Your task to perform on an android device: I'm interested in Heavy-Duty Rubber-Coated Adjustable Wrench, so explore this wrench set in the Temu app.
Image 0: 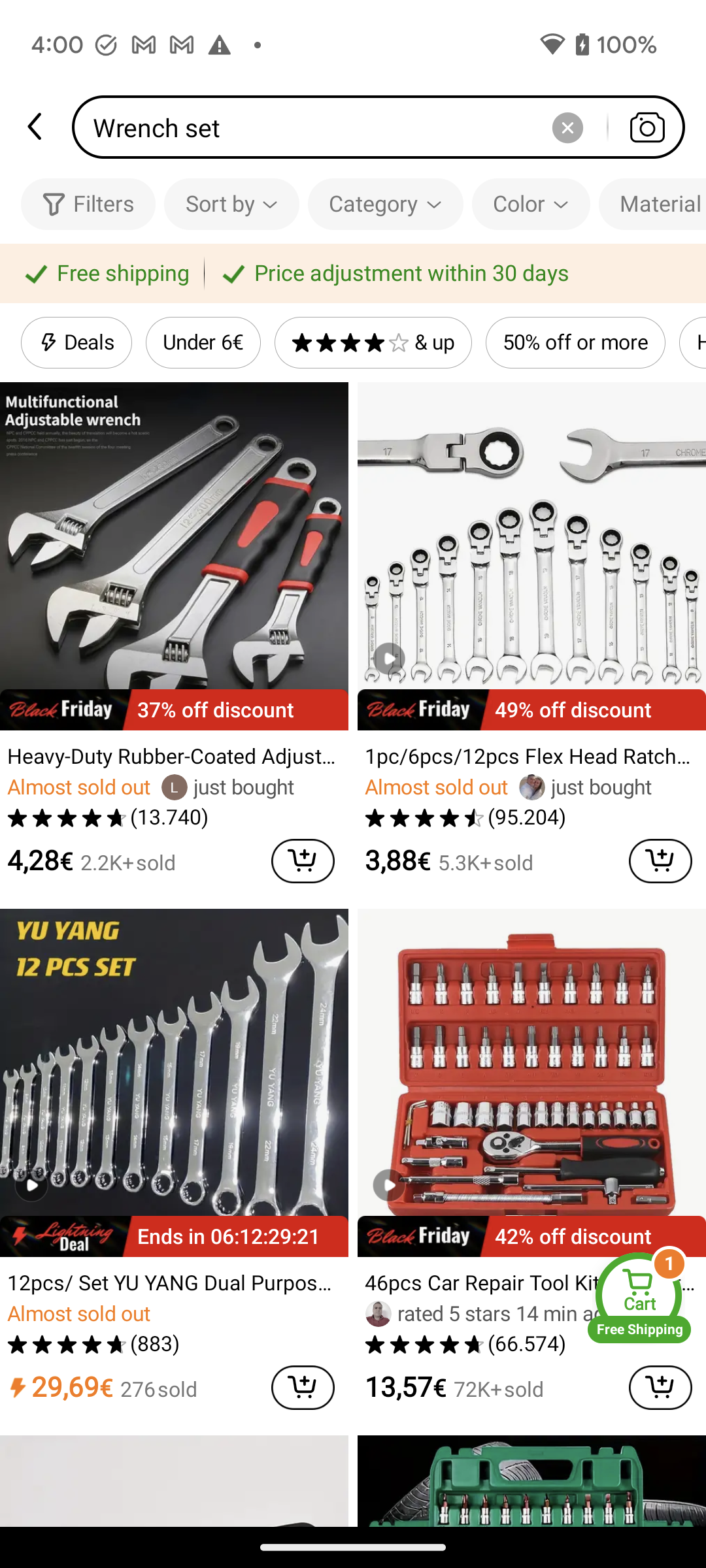
Click on the Heavy-Duty Rubber-Coated Adjustable Wrench to explore this set.
Step 0: click (174, 638)